Your task to perform on an android device: I need to visit New Heaven soon after my work gets completed on September 12 while I'm in Boston, so I should check the schedules from Boston to New Heaven for September 12, 2023, on the Wanderu app.
Image 0: 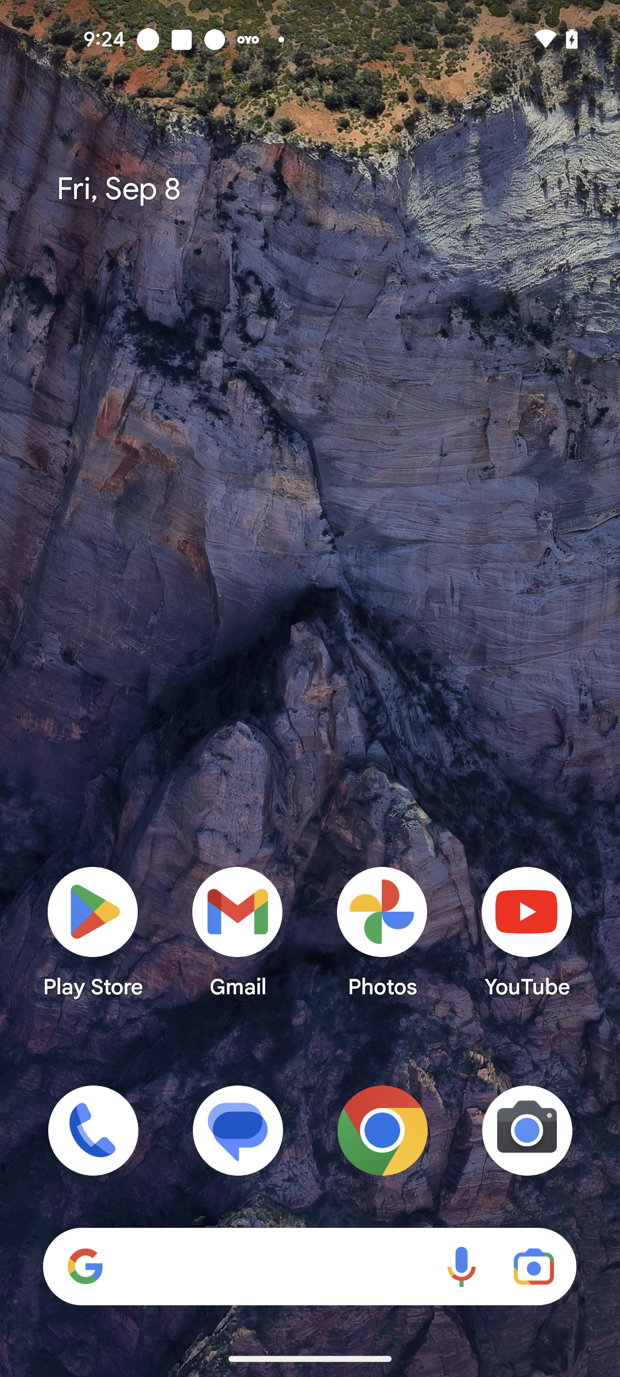
Open Wanderu app
Step 0: open app "Wanderu"
Image 1: 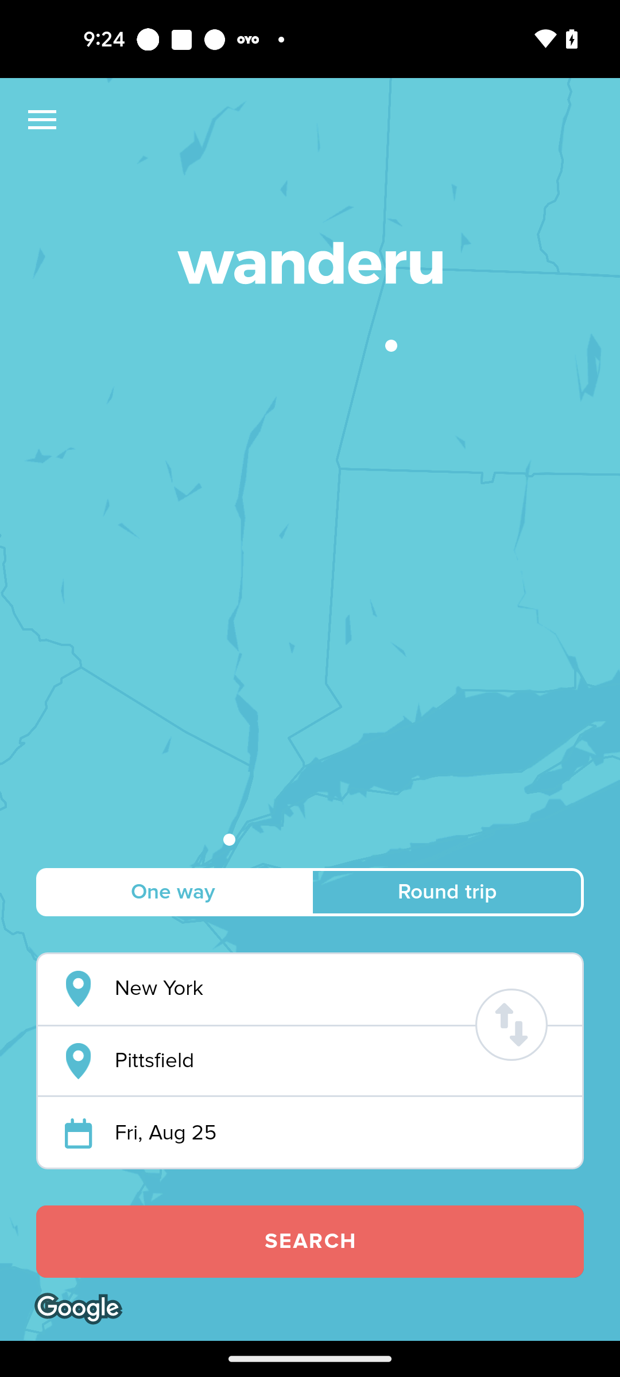
Click on the Departure city section
Step 1: click (340, 989)
Image 2: 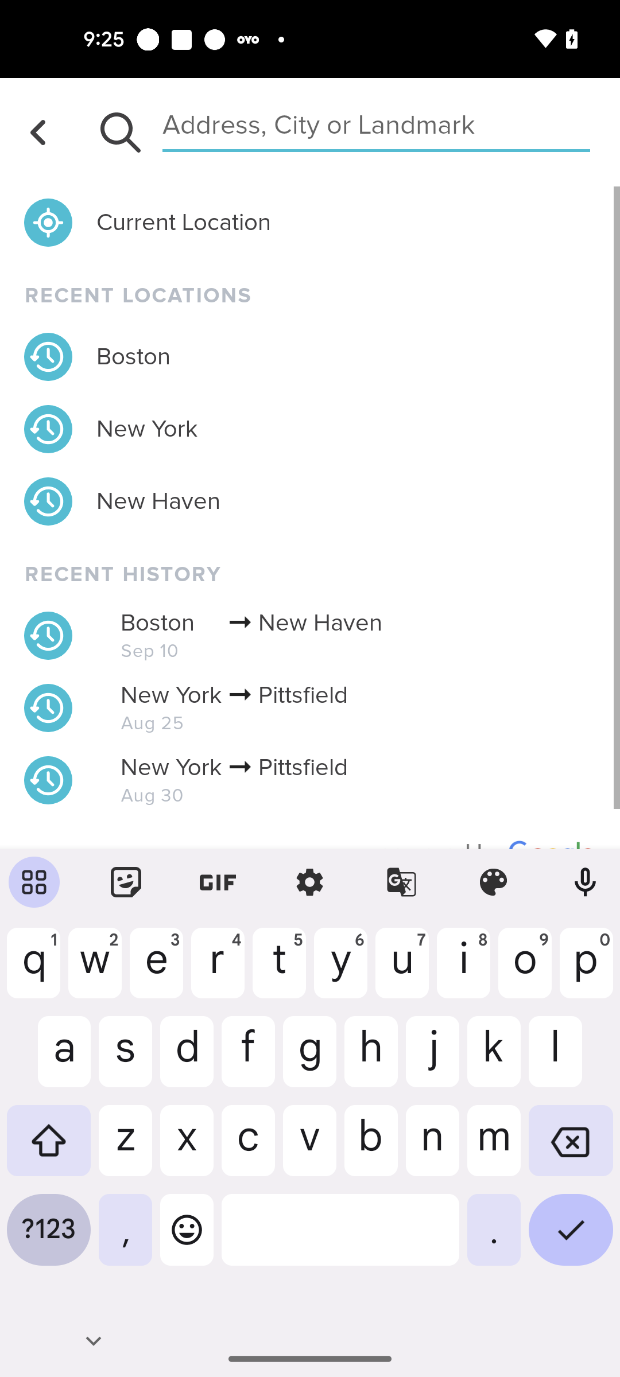
Search for Boston city
Step 2: type "Boston"
Image 3: 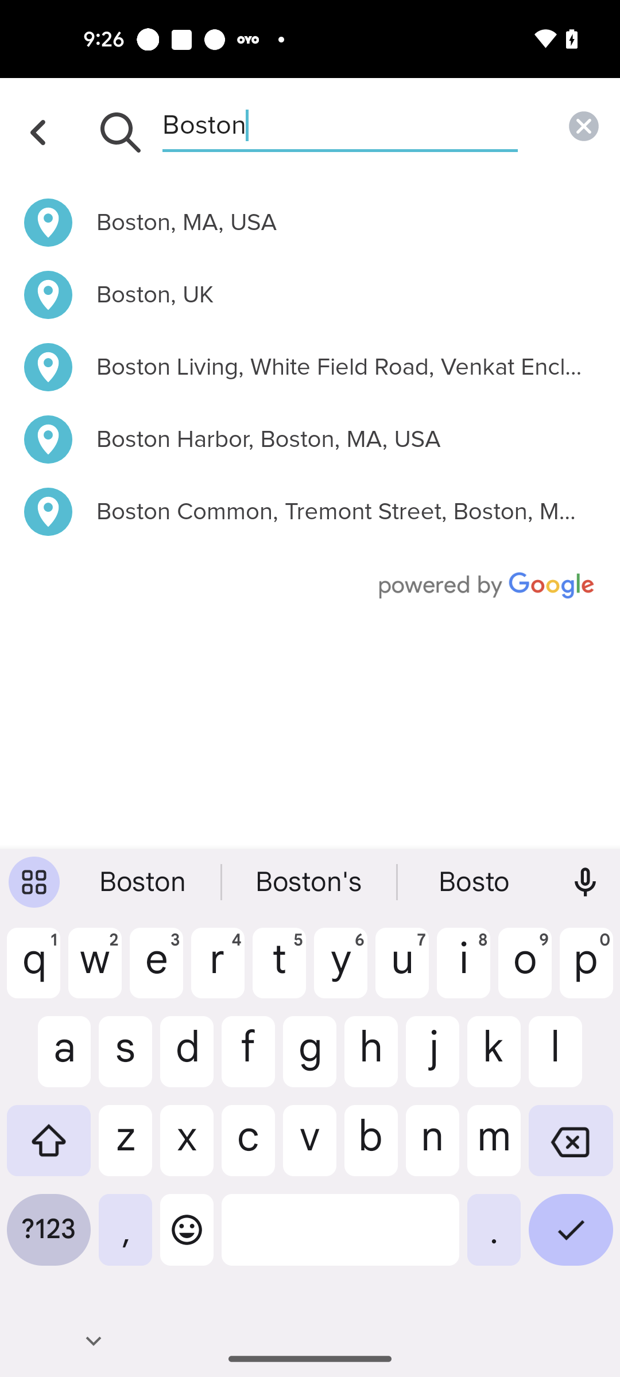
Select the first search result
Step 3: click (343, 223)
Image 4: 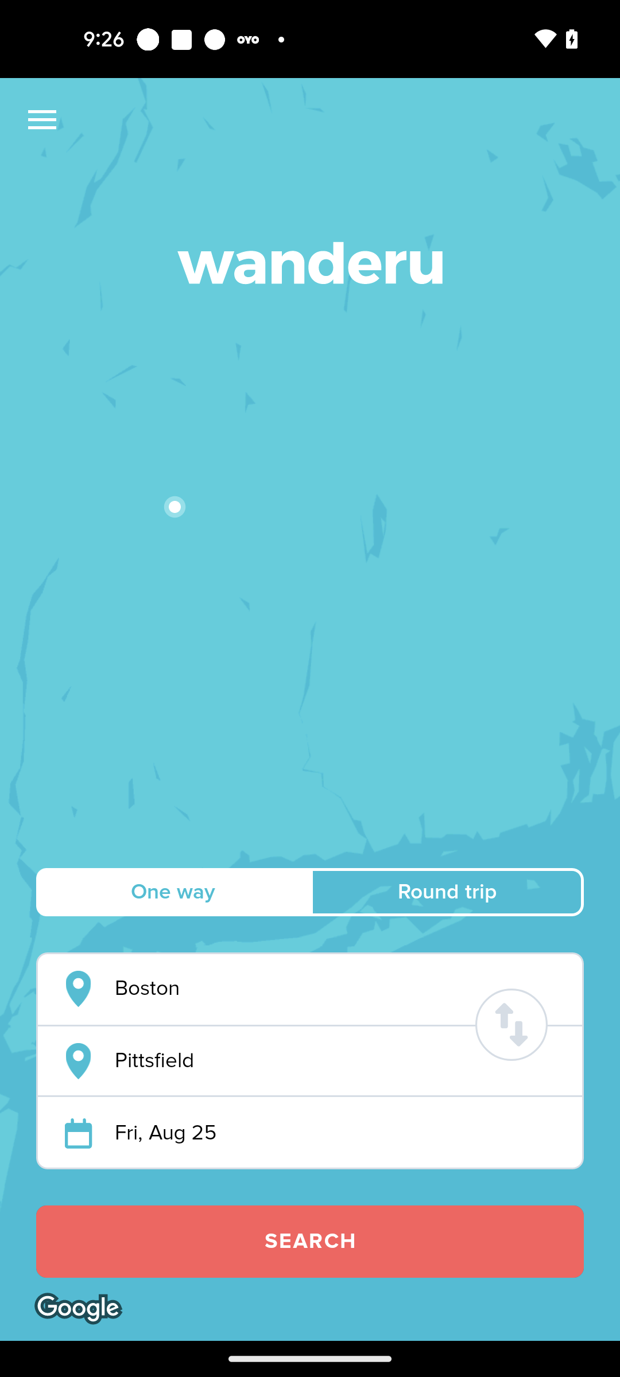
Click on the Arrival city section
Step 4: click (340, 1061)
Image 5: 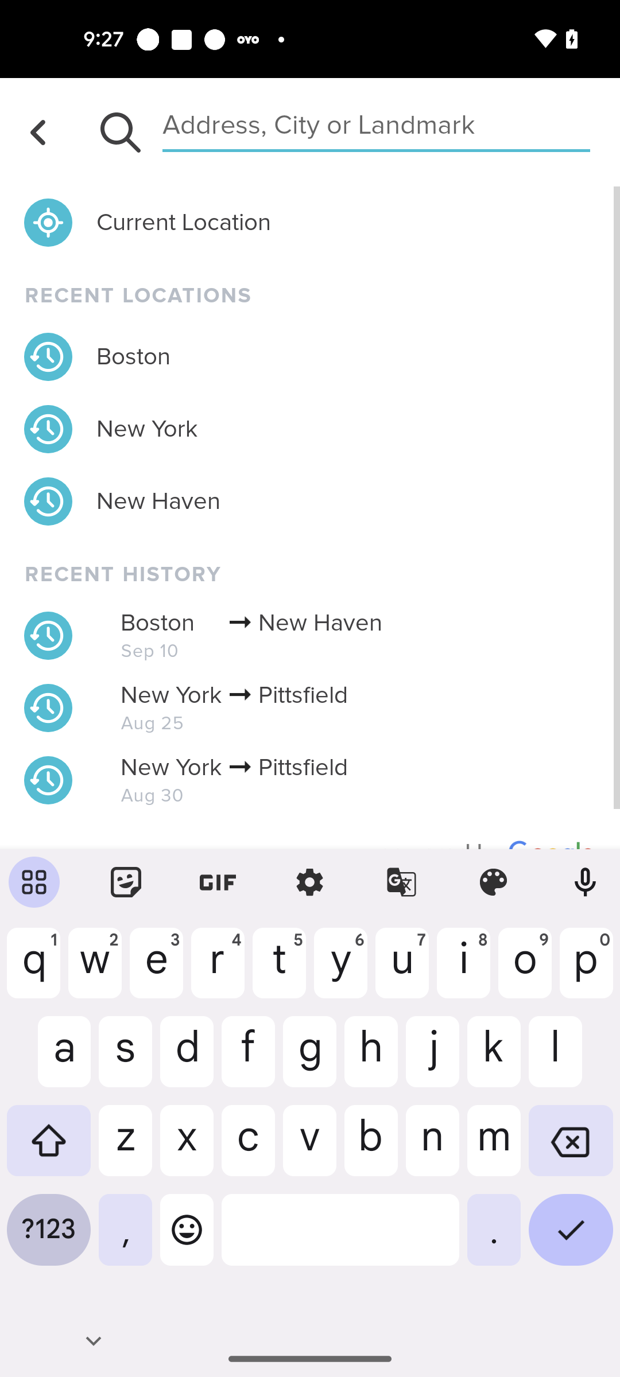
Search for New Heaven city
Step 5: type "New Heaven"
Image 6: 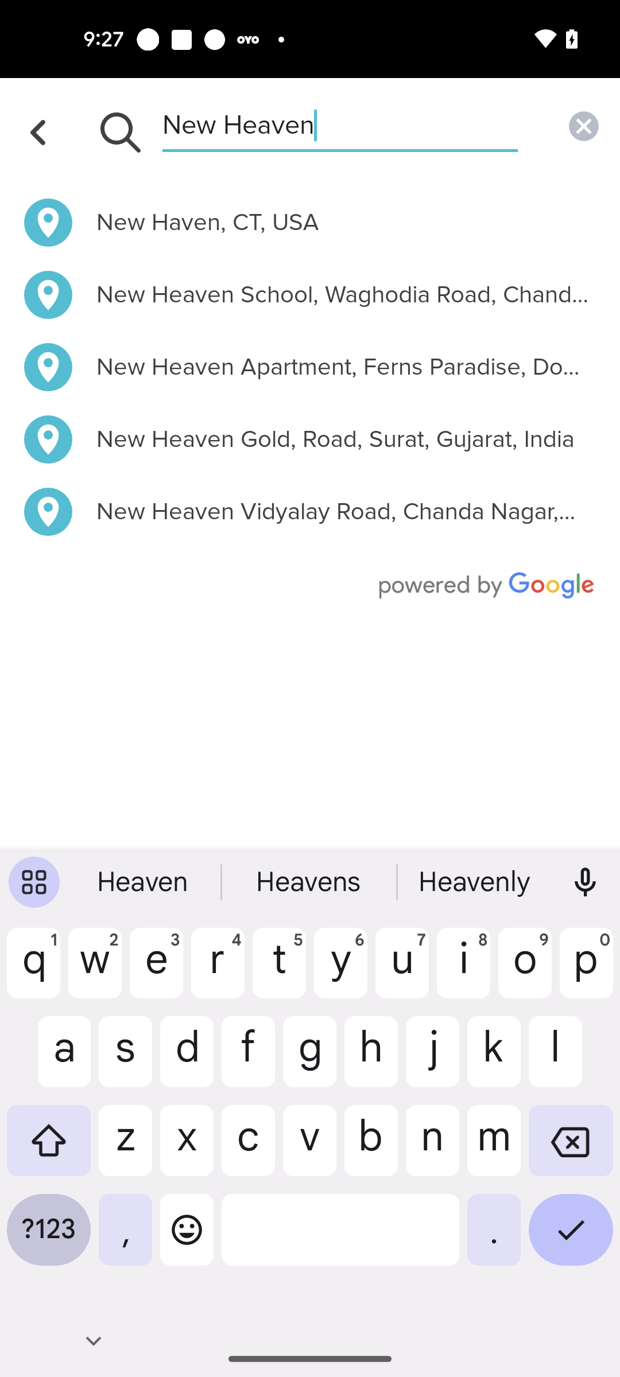
Select the first search result
Step 6: click (343, 223)
Image 8: 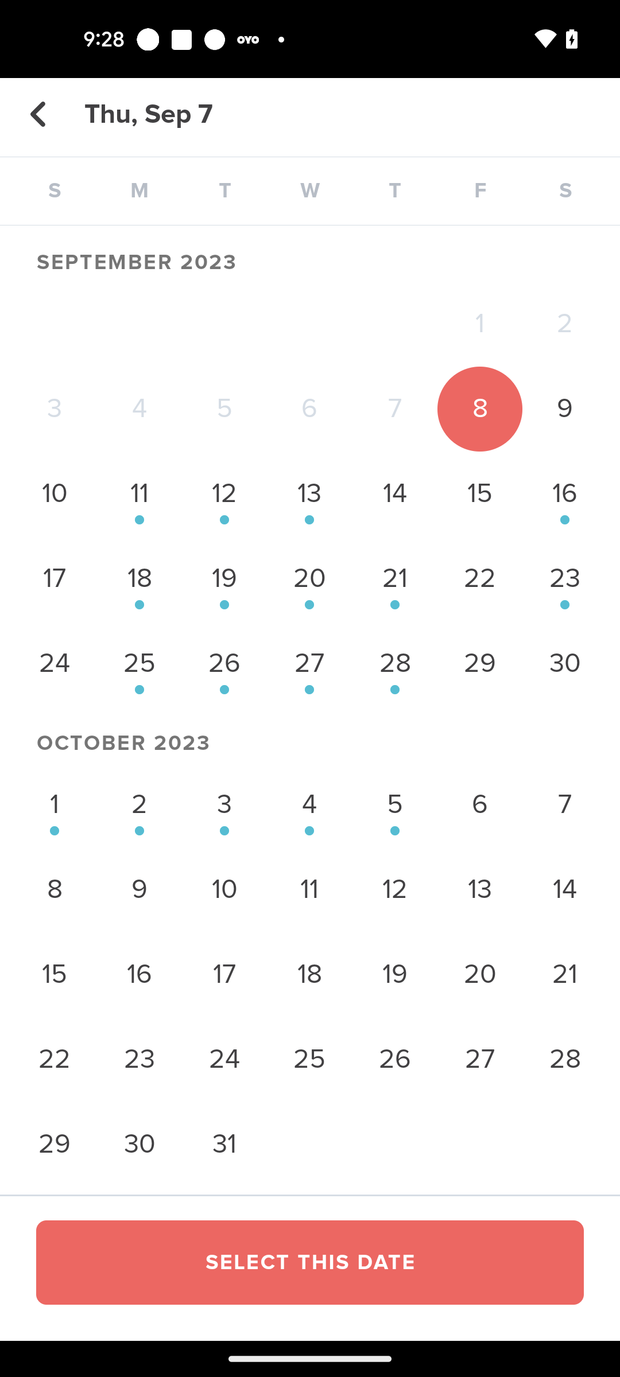
Select the date 12 September 2023
Step 8: click (224, 493)
Image 9: 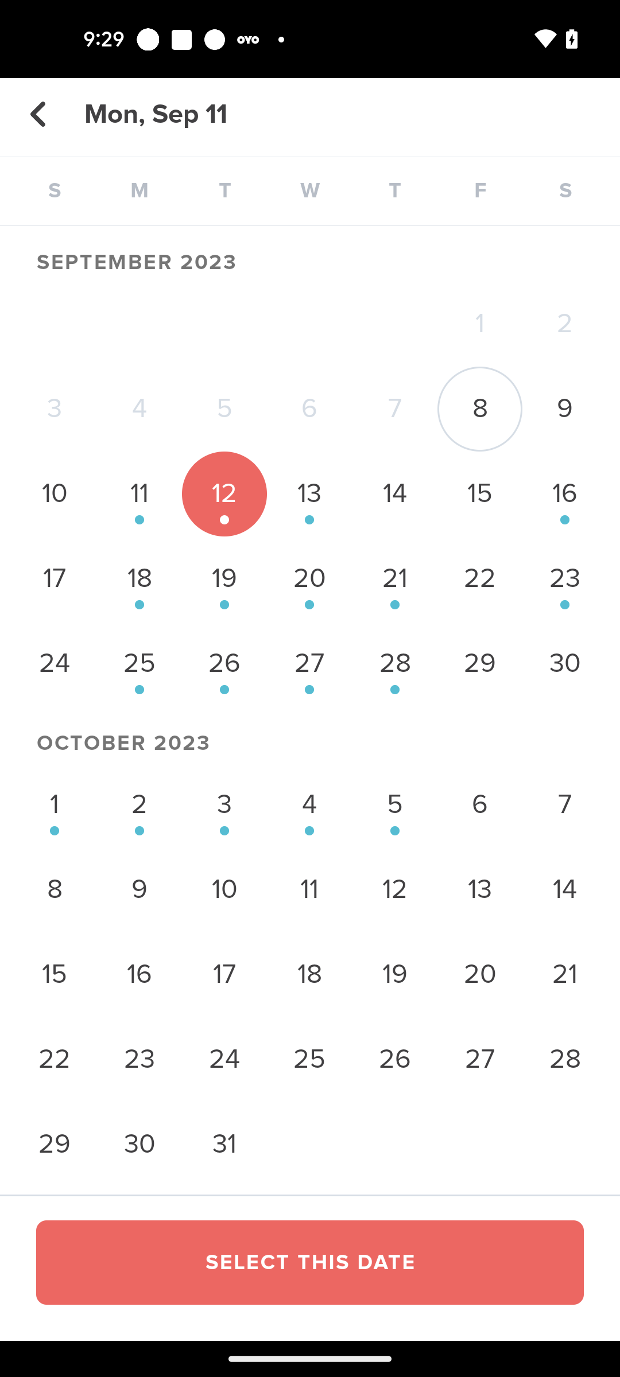
Click on the Select This Date button
Step 9: click (309, 1242)